Your task to perform on an android device: Search for iPhone 14 Pro Max and share with vadubey@google.com through gmail.
Image 0: 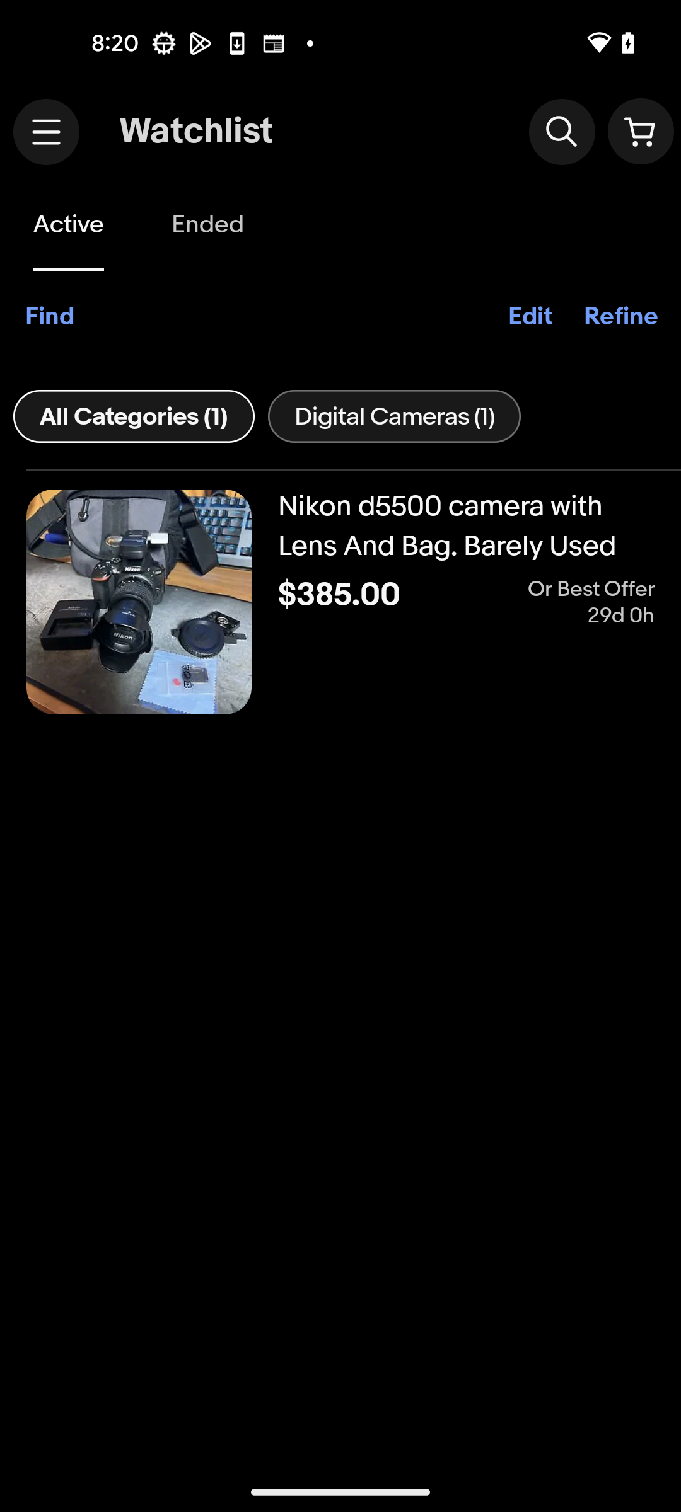
Go back to the previous screen
Step 0: press back button
Image 1: 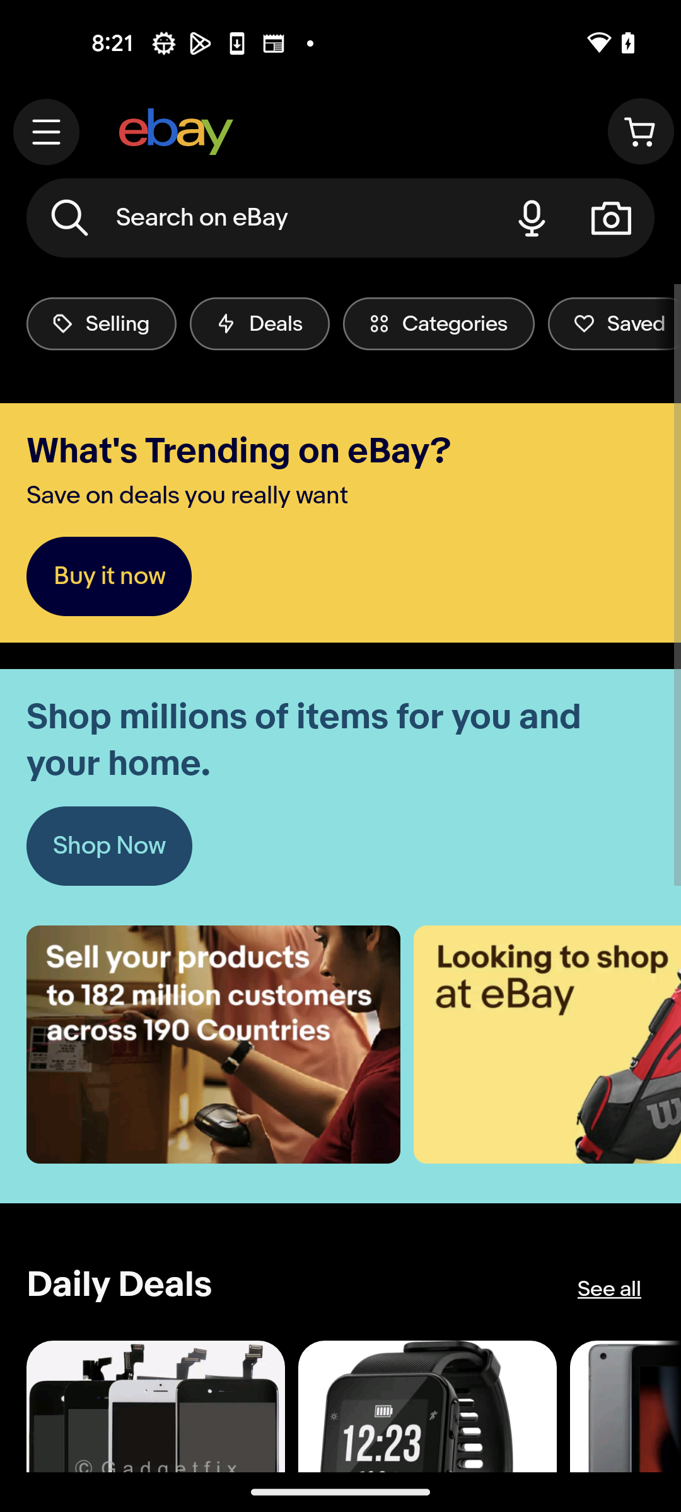
Click on Search bar at the top of the screen
Step 1: click (260, 218)
Image 2: 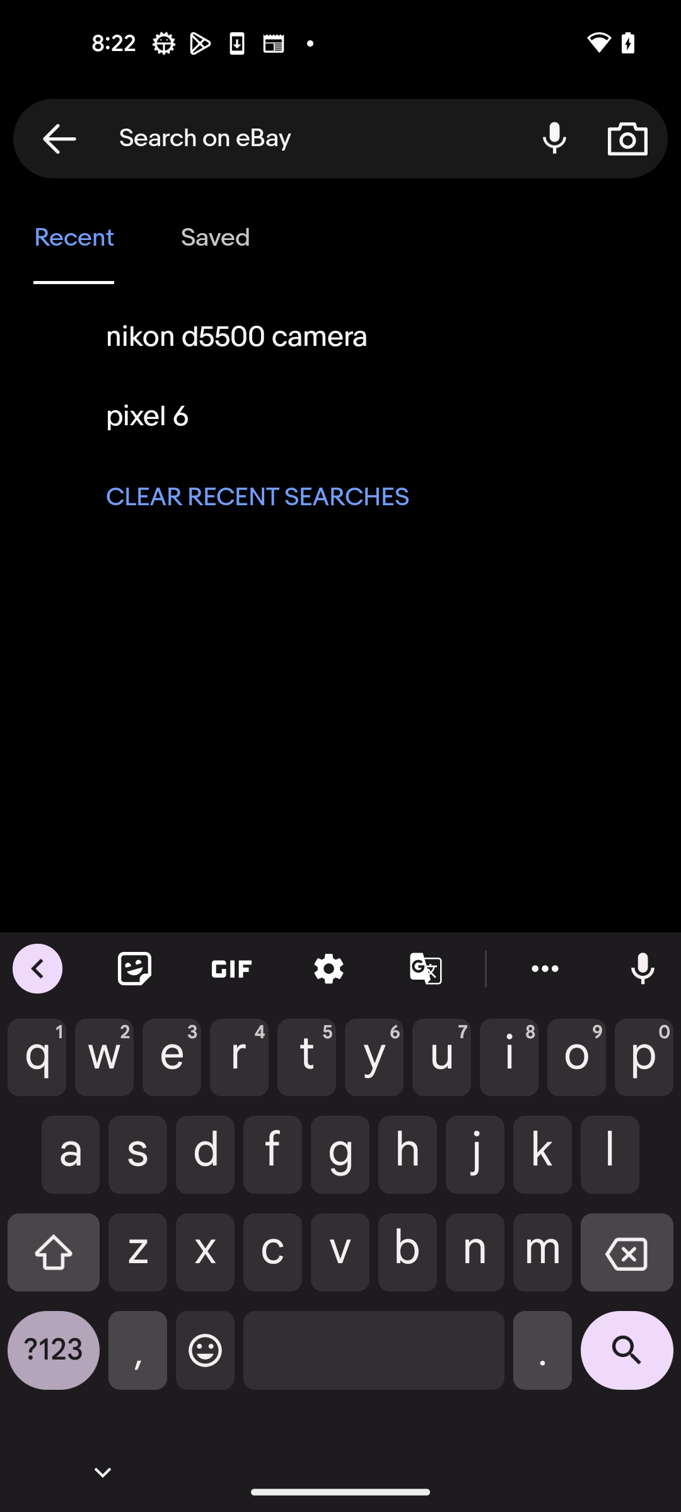
Search for iPhone 14 Pro Max
Step 2: type "iPhone 14 Pro Max"
Image 3: 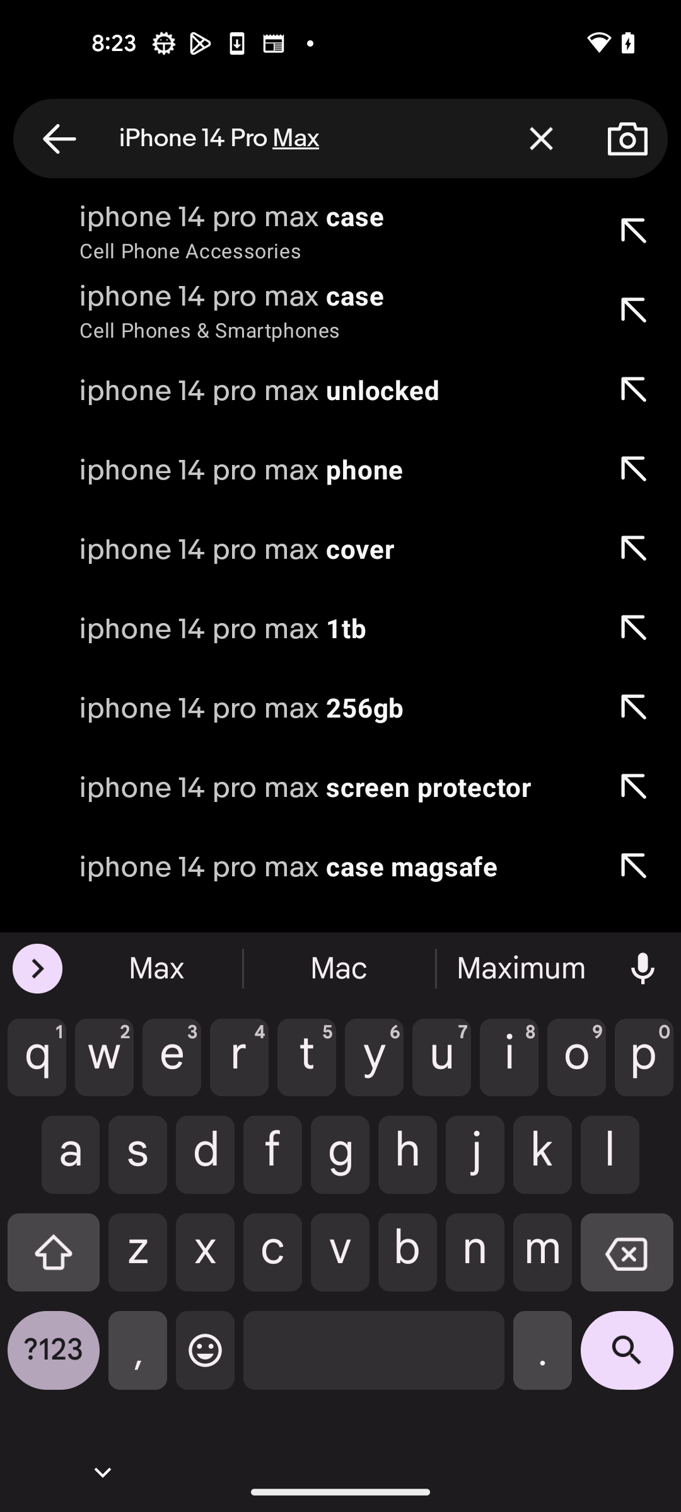
Click on Search icon
Step 3: click (627, 1360)
Image 4: 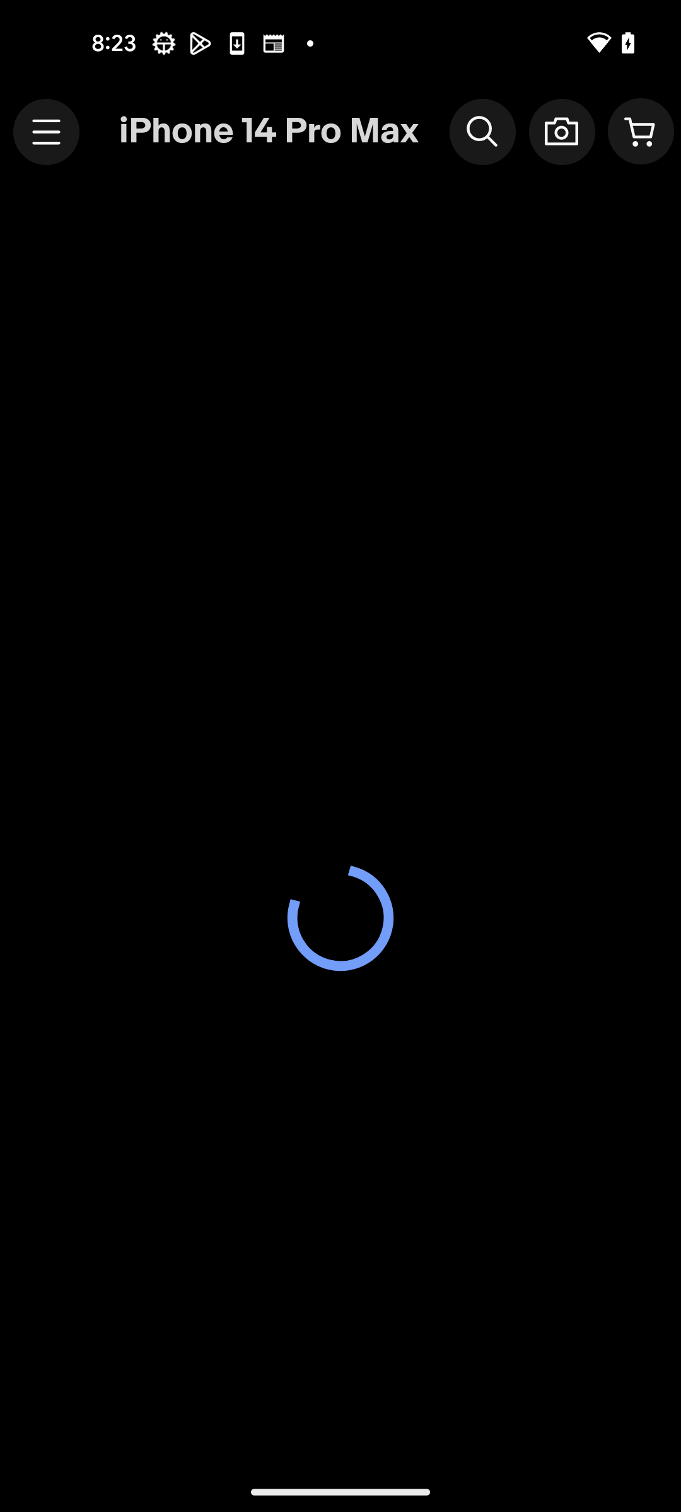
Click on Search icon
Step 4: wait
Image 5: 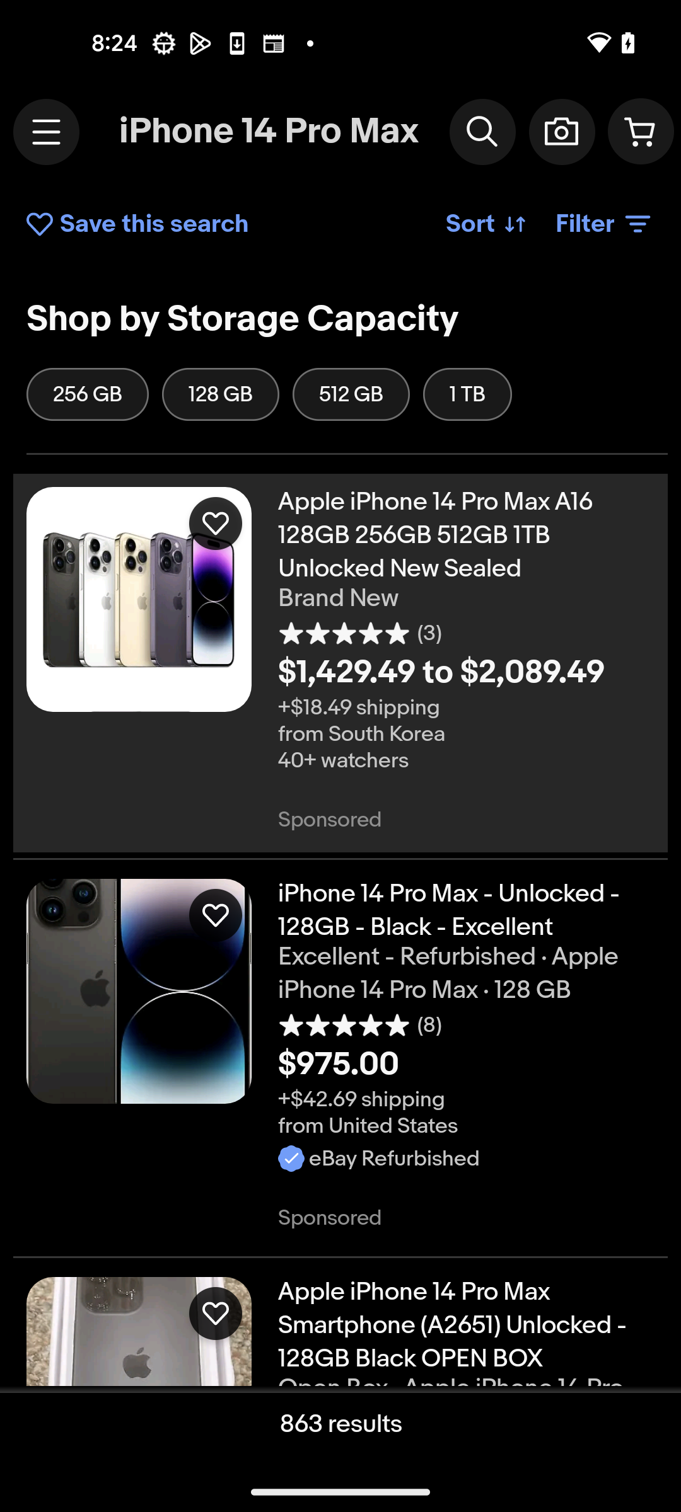
Click on the second search result
Step 5: click (466, 910)
Image 6: 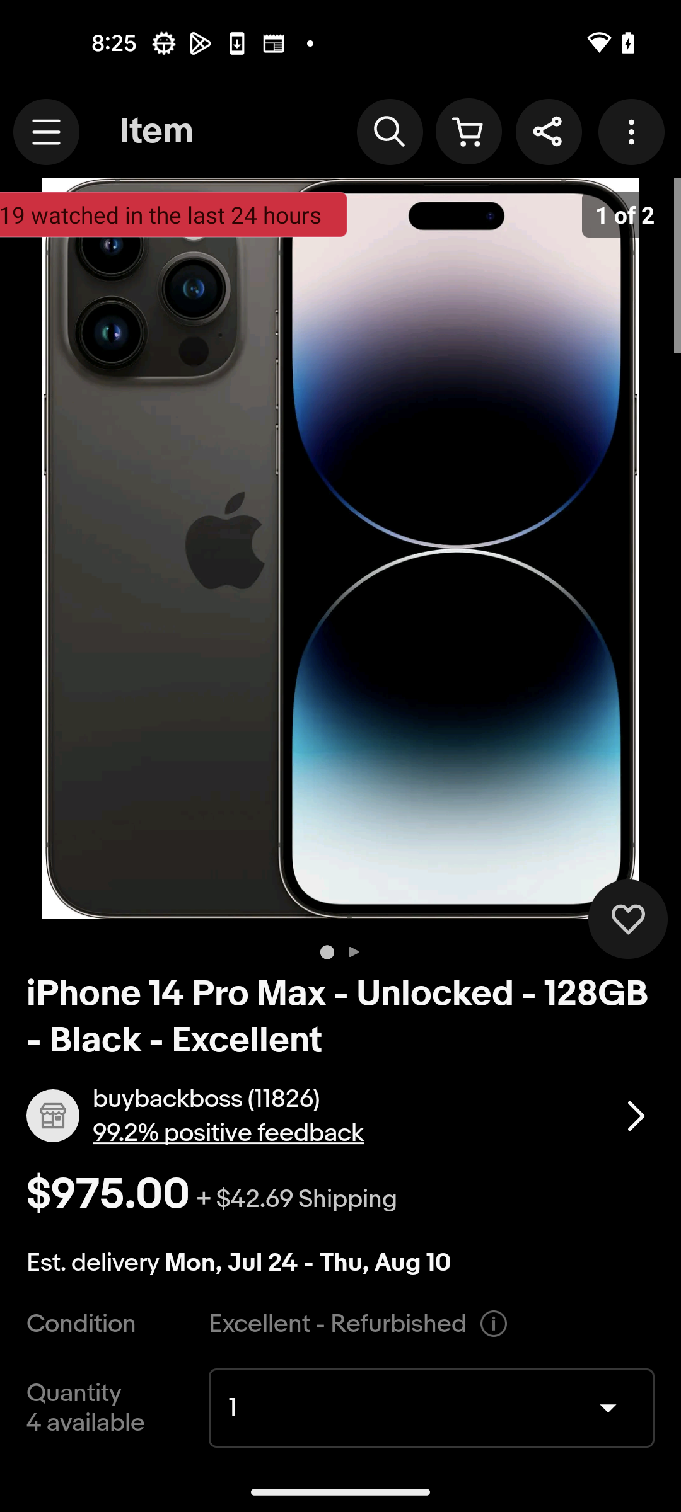
Click on the Share icon at the top of the screen.
Step 6: click (548, 132)
Image 7: 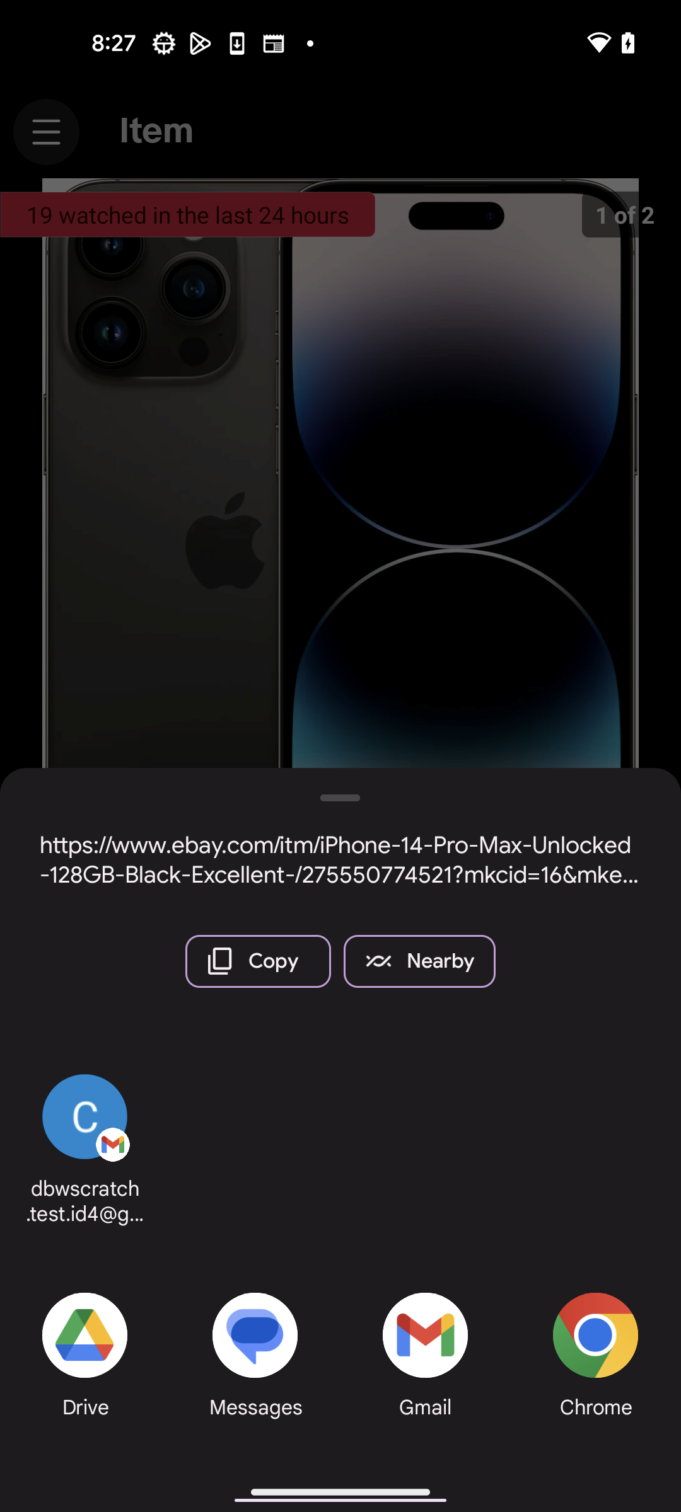
Click on Gmail app
Step 7: click (425, 1335)
Image 8: 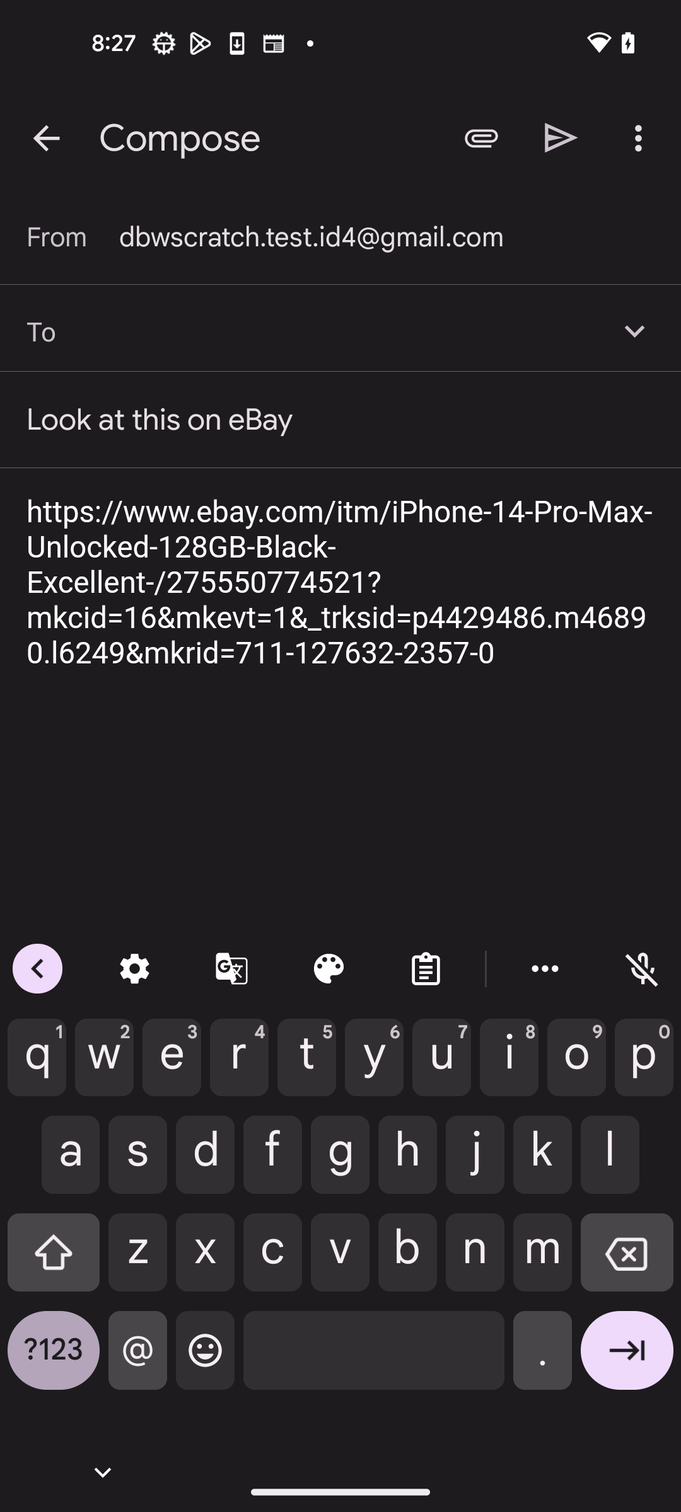
Enter the email address vadubey@google.com
Step 8: type "vadubey@google.com"
Image 9: 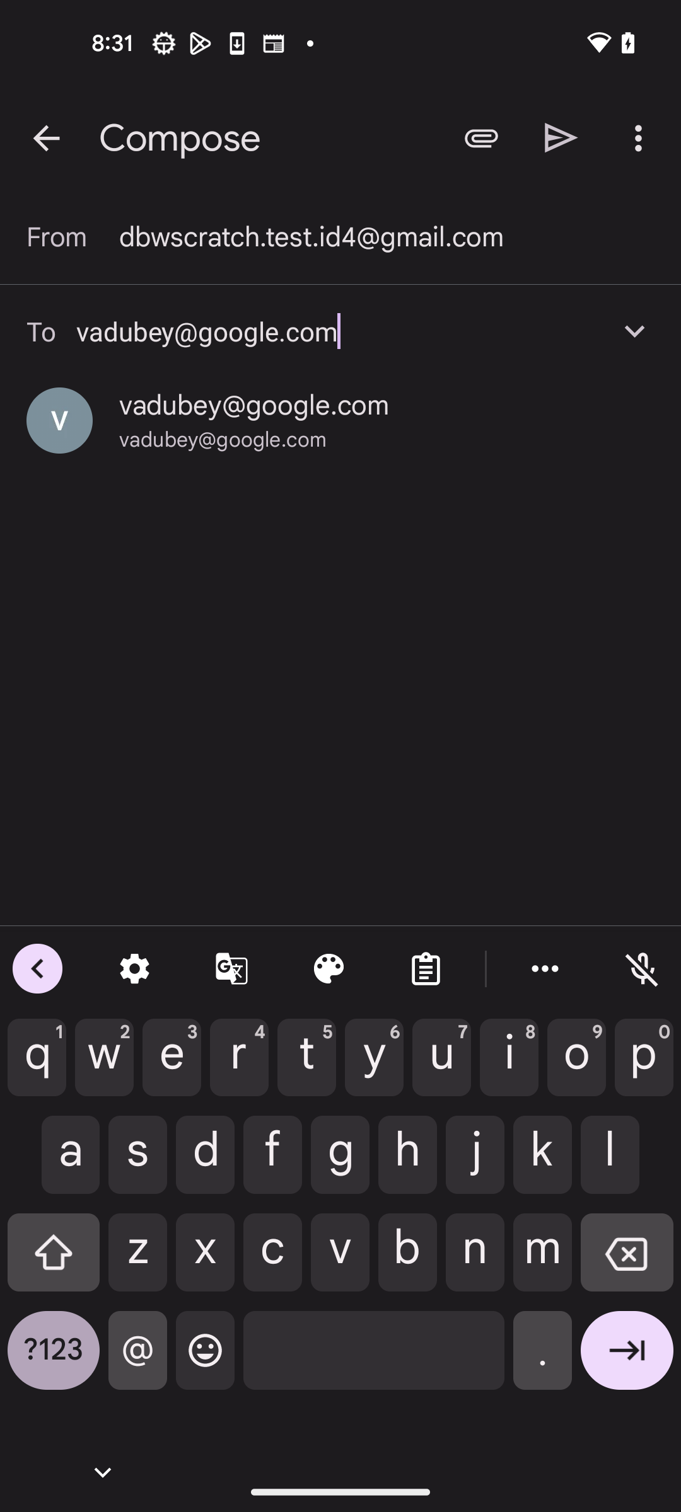
Select vadubey@google.com
Step 9: click (253, 405)
Image 10: 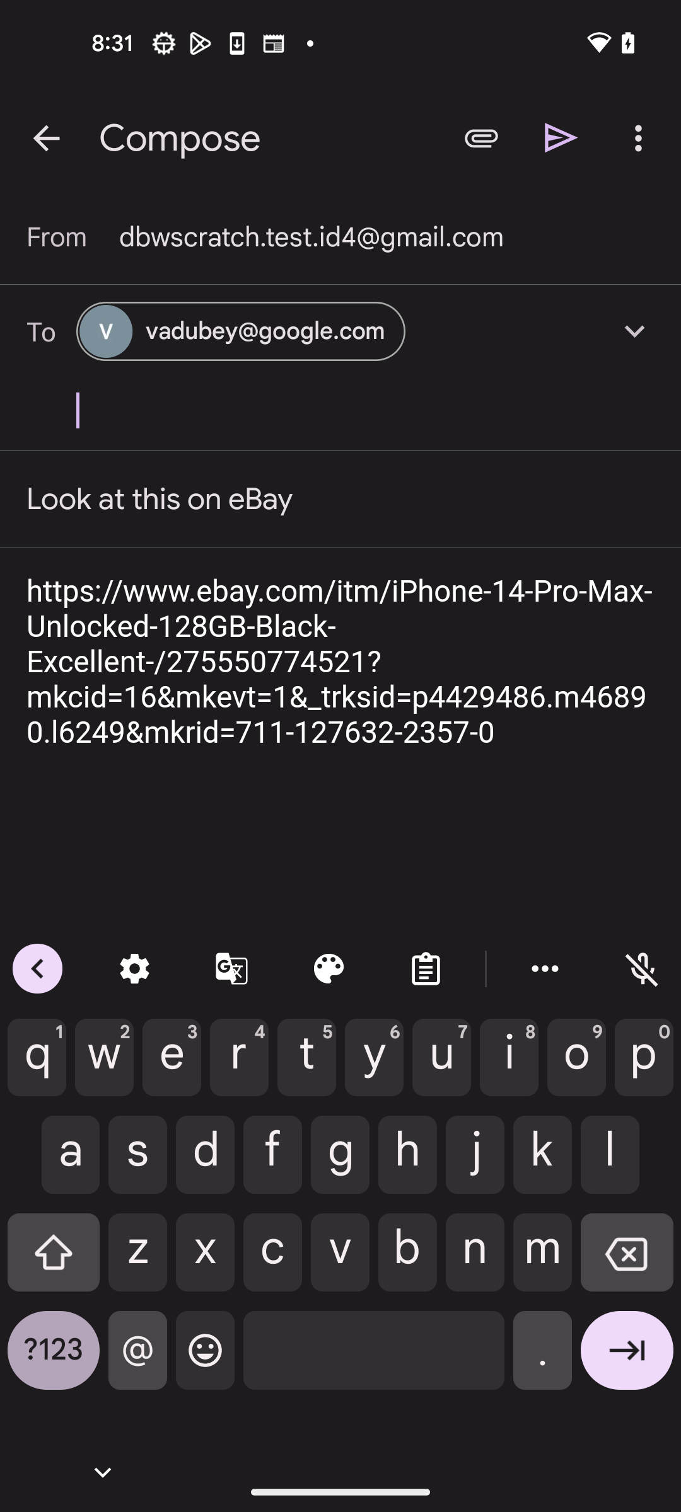
Click on the send icon at the top of the screen.
Step 10: click (561, 137)